Your task to perform on an android device: I am planning to visit the Eiffel Tower in Paris from Lyon City, so I want to know the public transit directions.
Image 0: 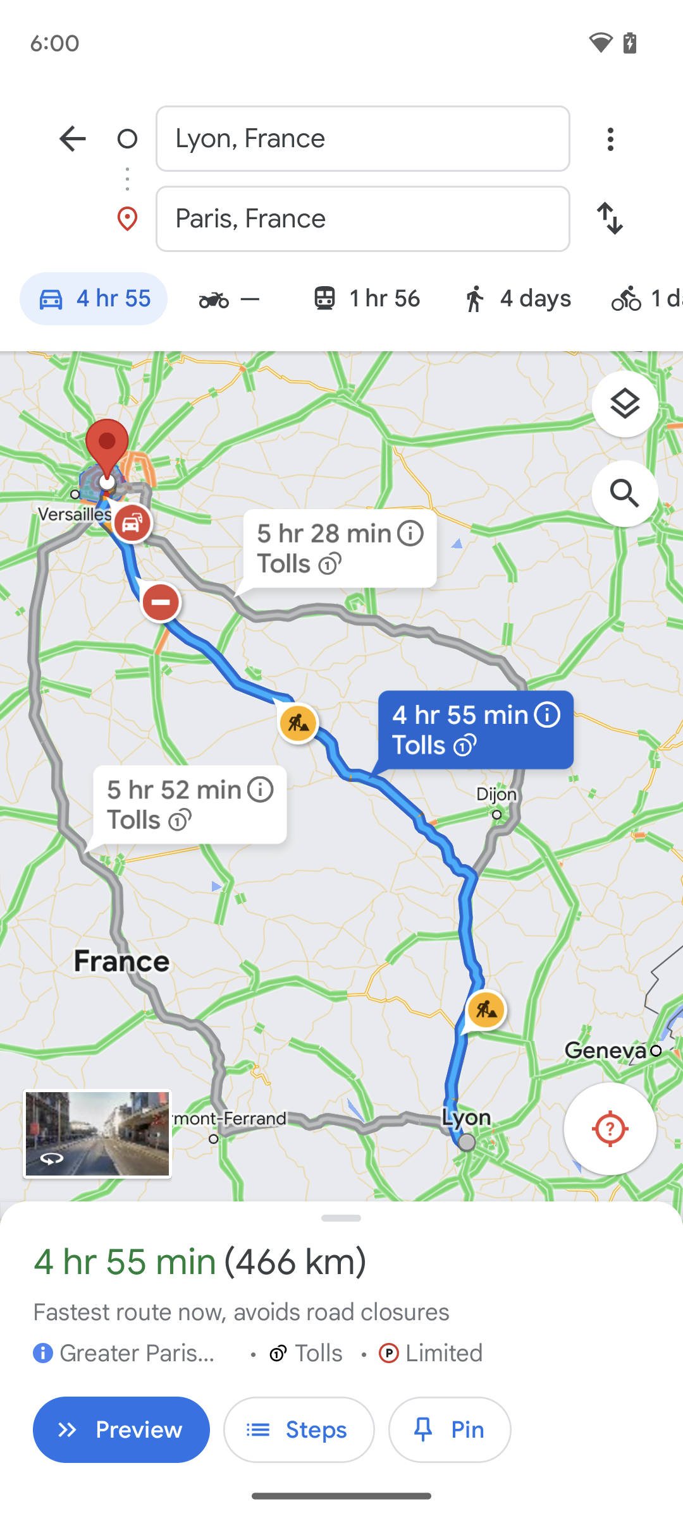
Tap on the icon present at the top of the search icon.
Step 0: click (634, 411)
Image 1: 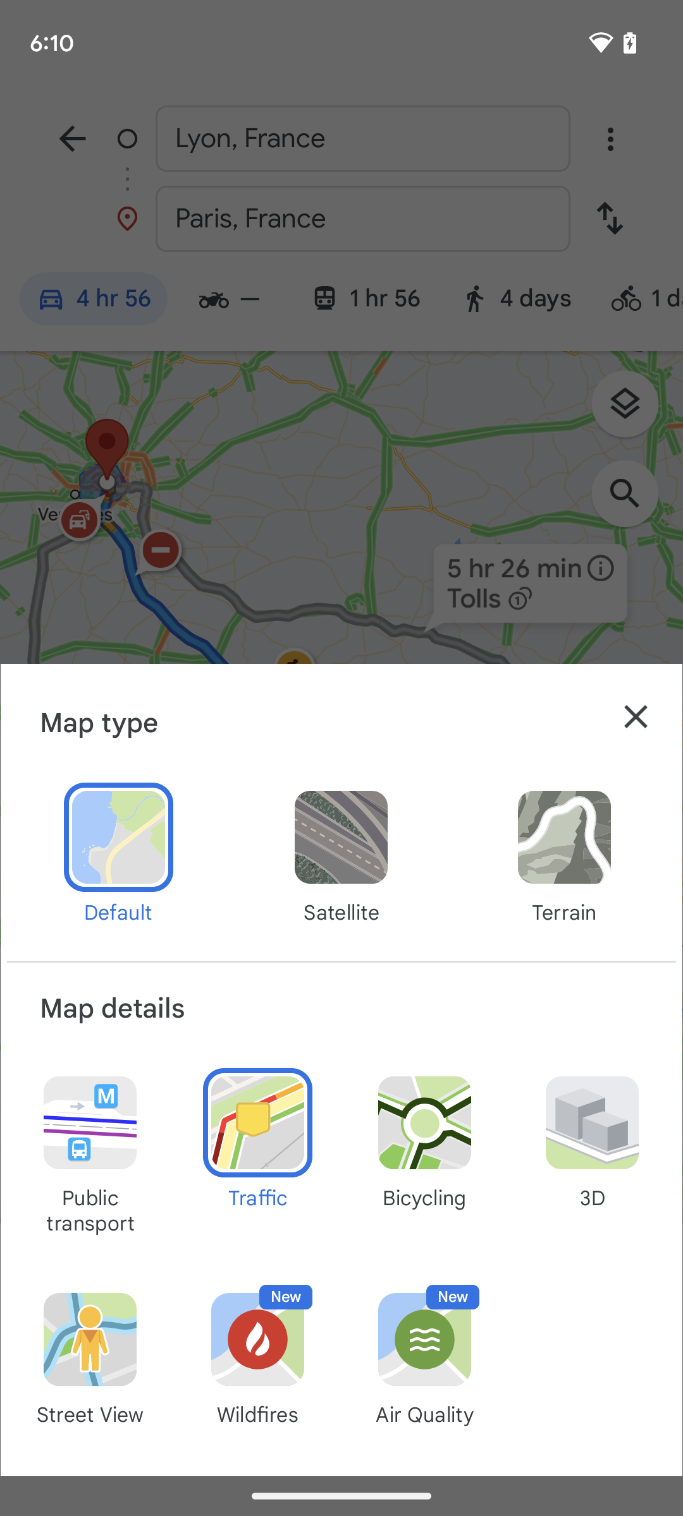
Tap on public transport present on the screen.
Step 1: click (90, 1153)
Image 2: 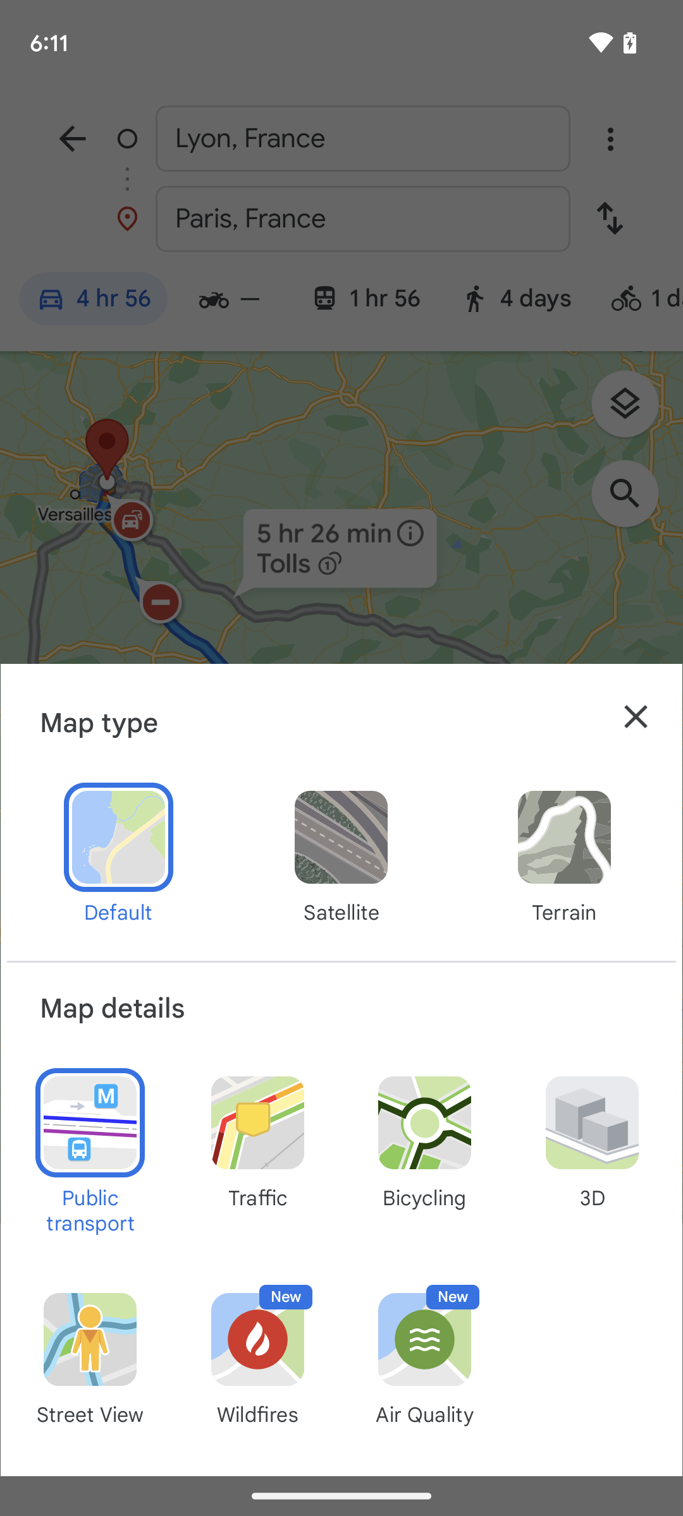
Tap on public transport present on the screen.
Step 2: wait